Your task to perform on an android device: I want to select hindi to learn on the duolingo app.
Image 0: 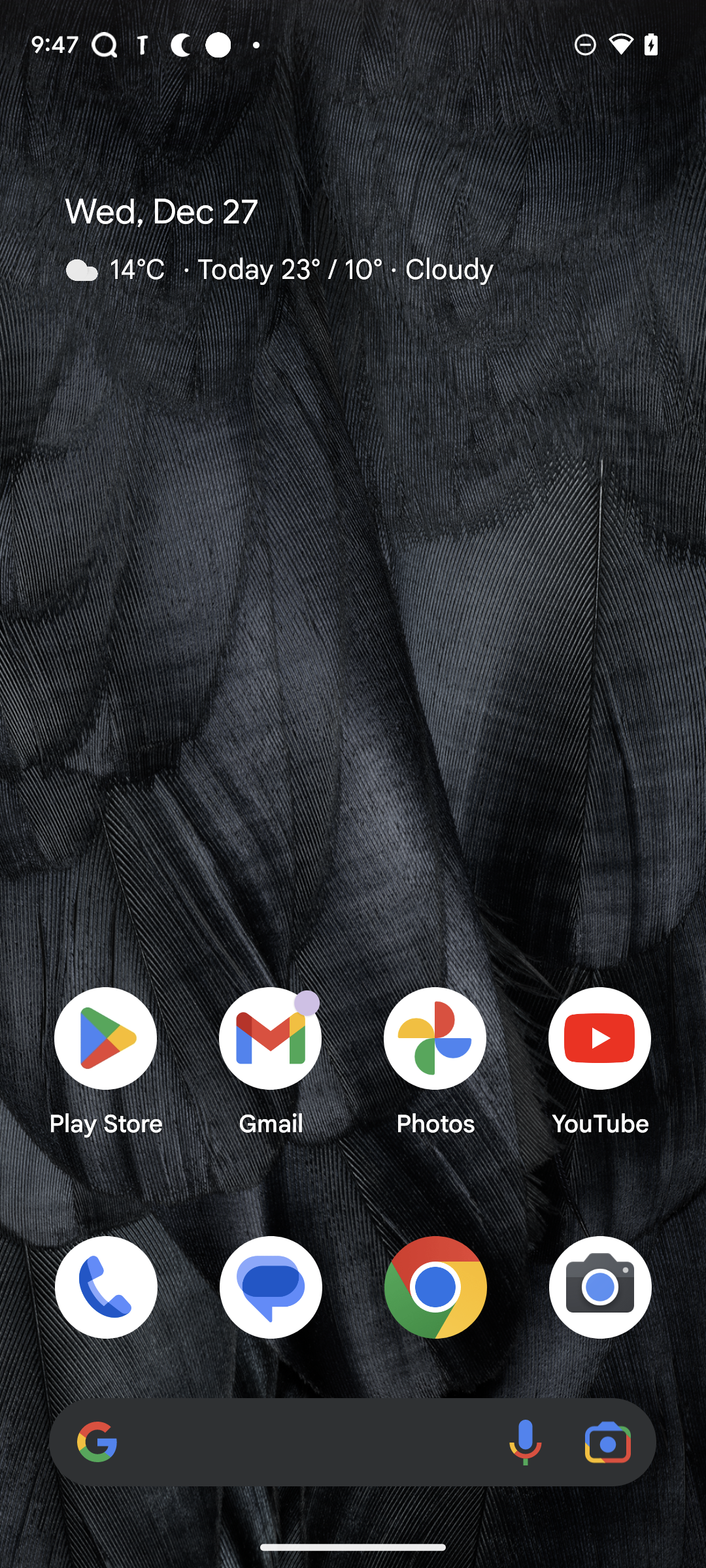
Open the Duolingo app.
Step 0: open app "Duolingo"
Image 1: 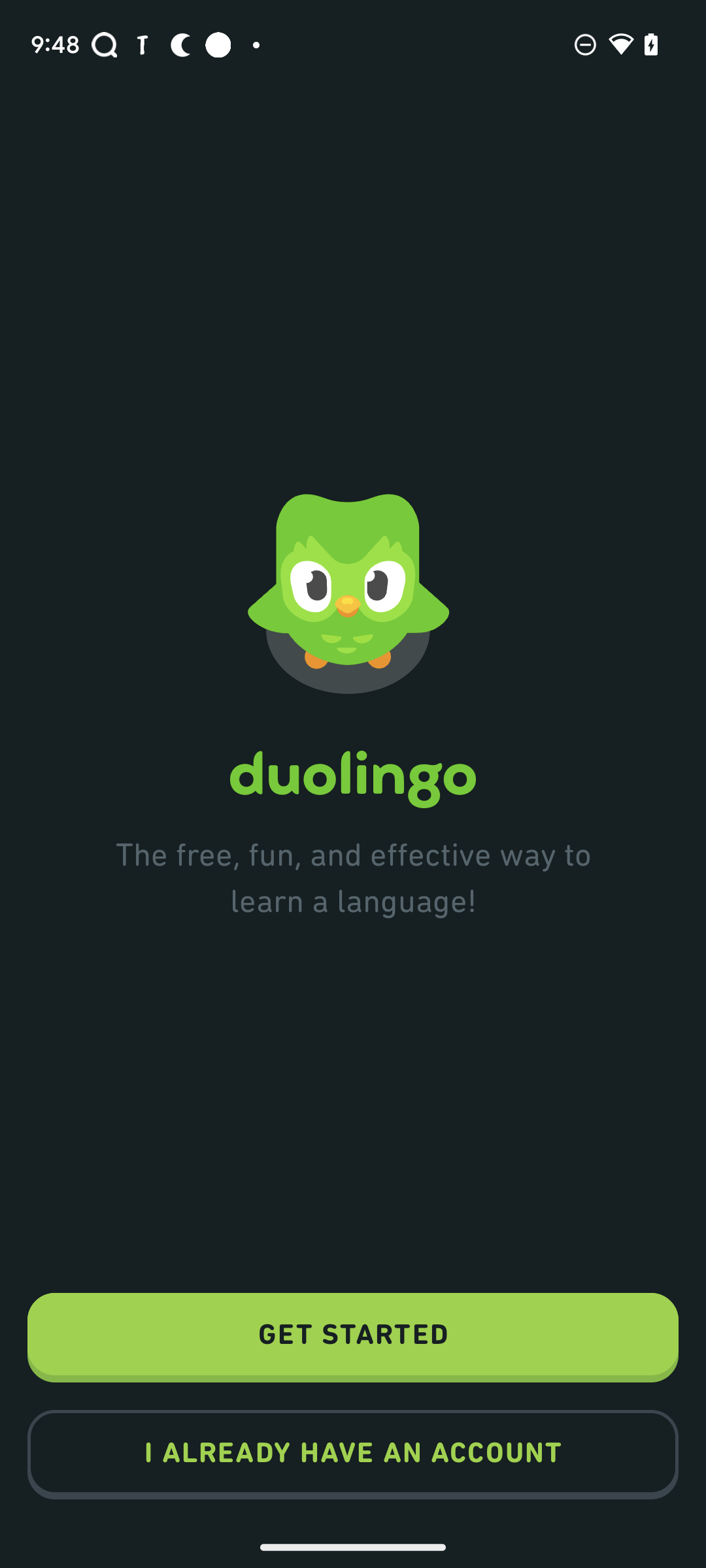
Click on Get started button.
Step 1: click (353, 1337)
Image 2: 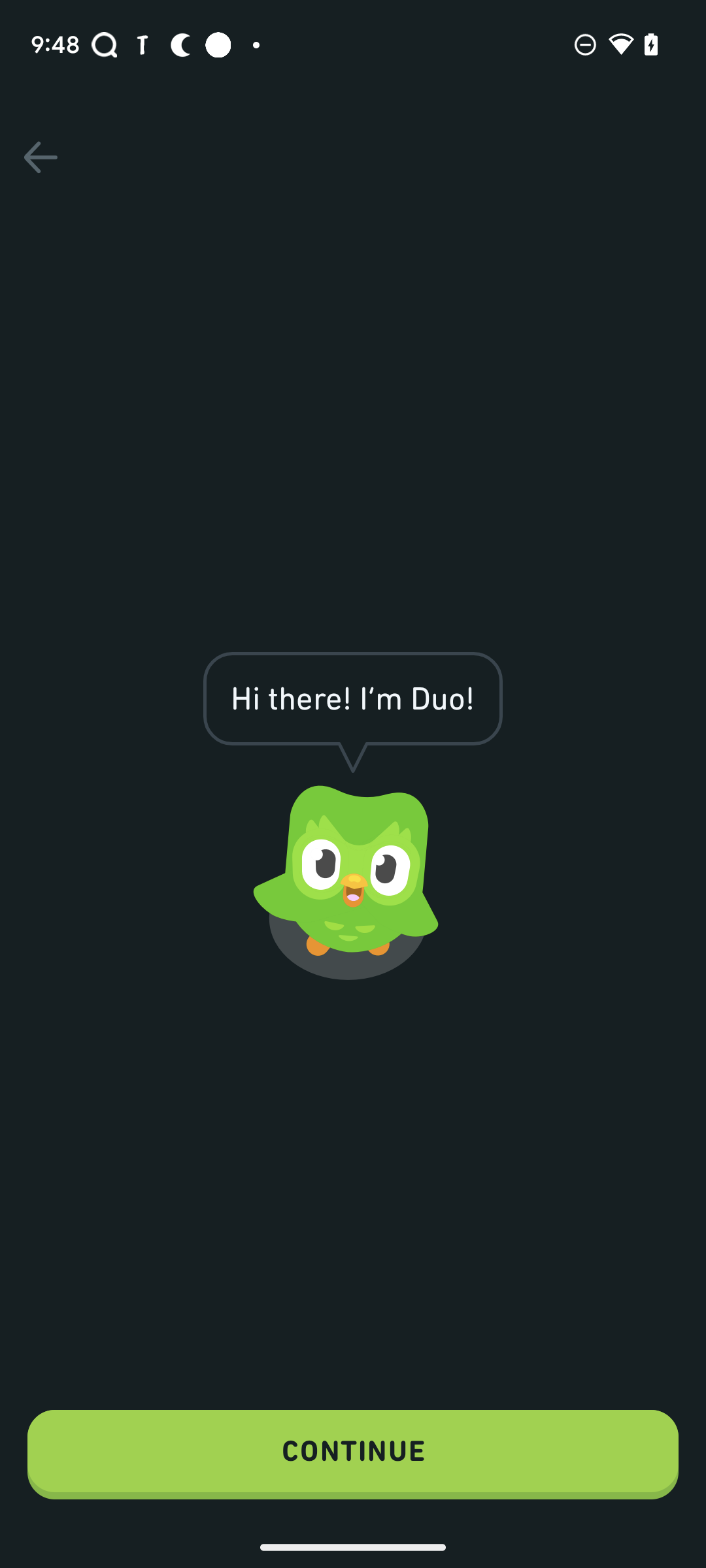
Click on continue button.
Step 2: click (353, 1454)
Image 3: 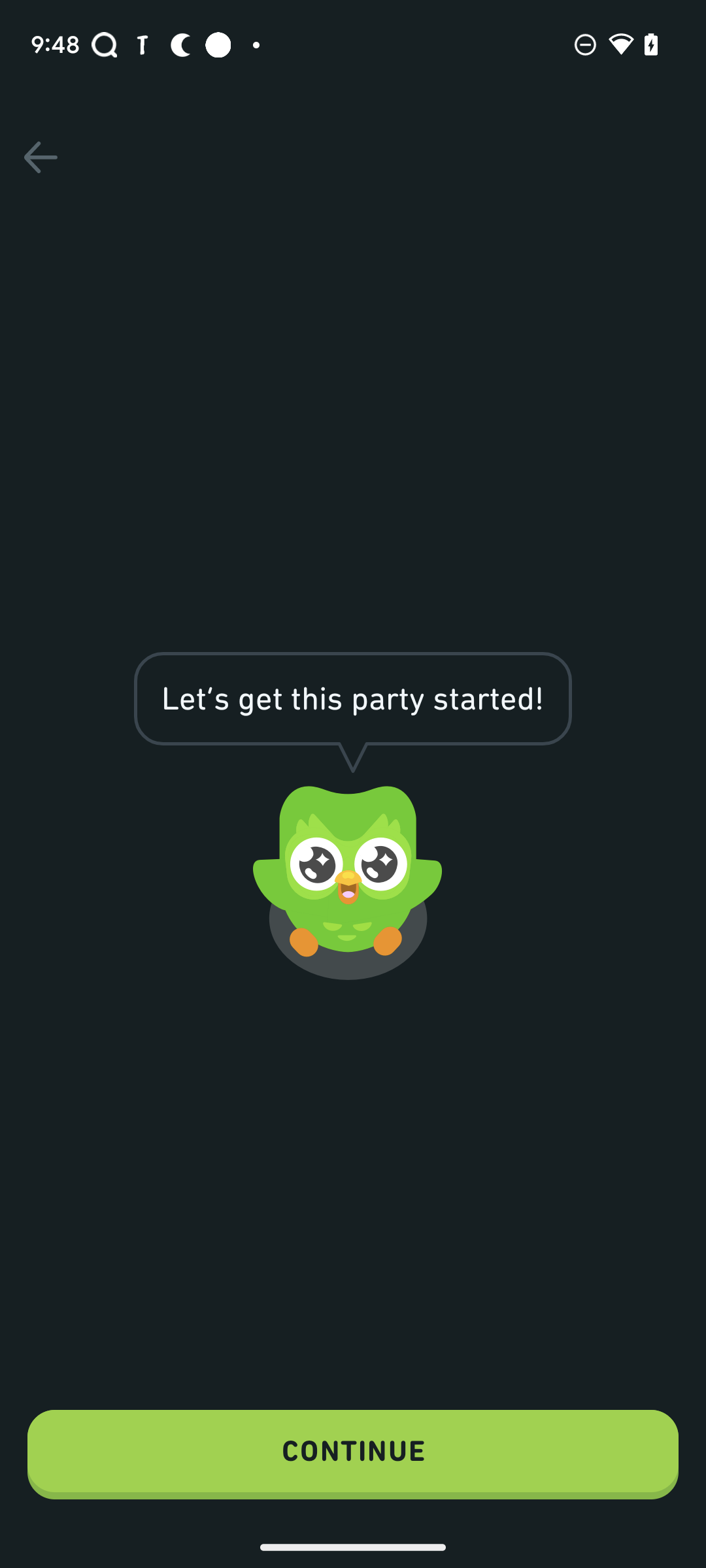
Click on continue button.
Step 3: click (353, 1454)
Image 4: 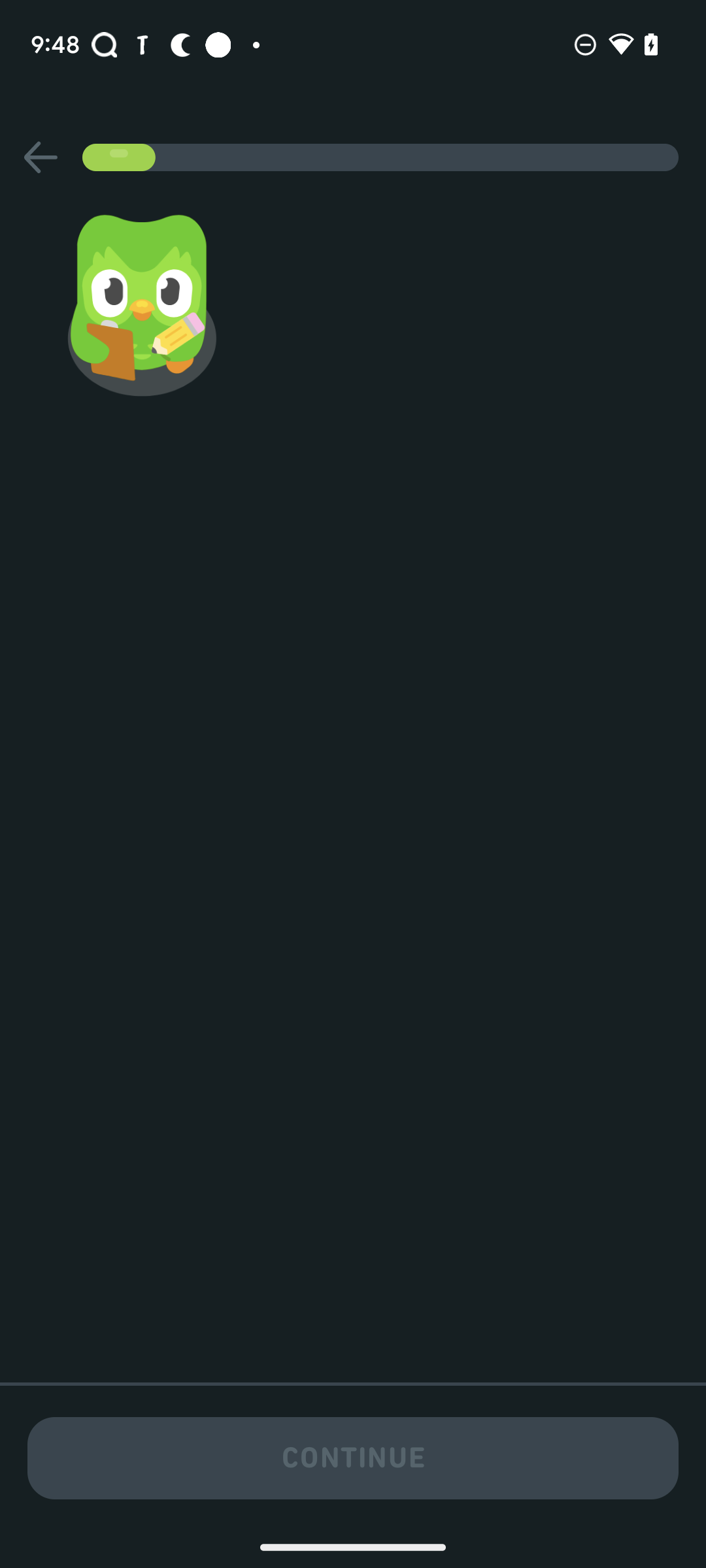
Click on continue button.
Step 4: wait
Image 5: 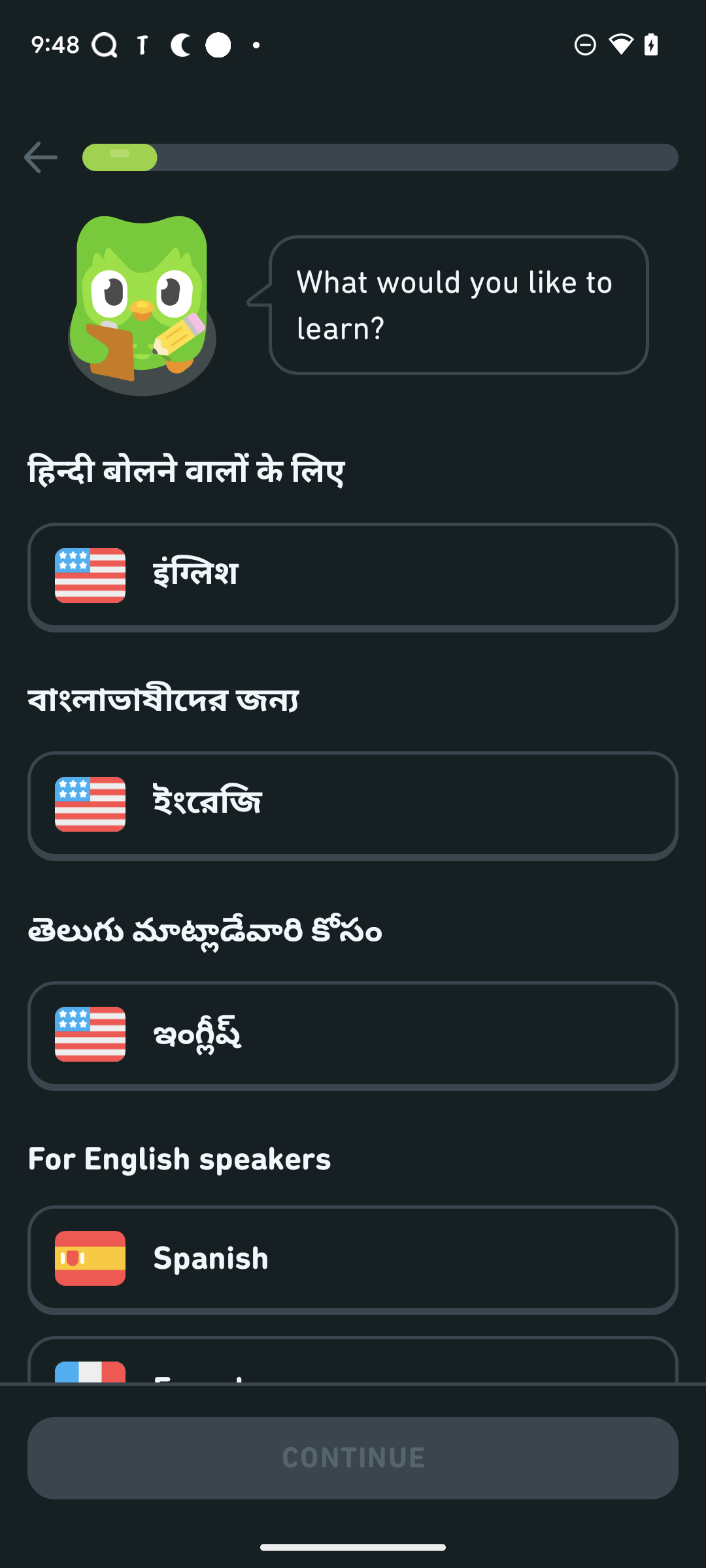
Swipe up to view other languages.
Step 5: scroll down
Image 6: 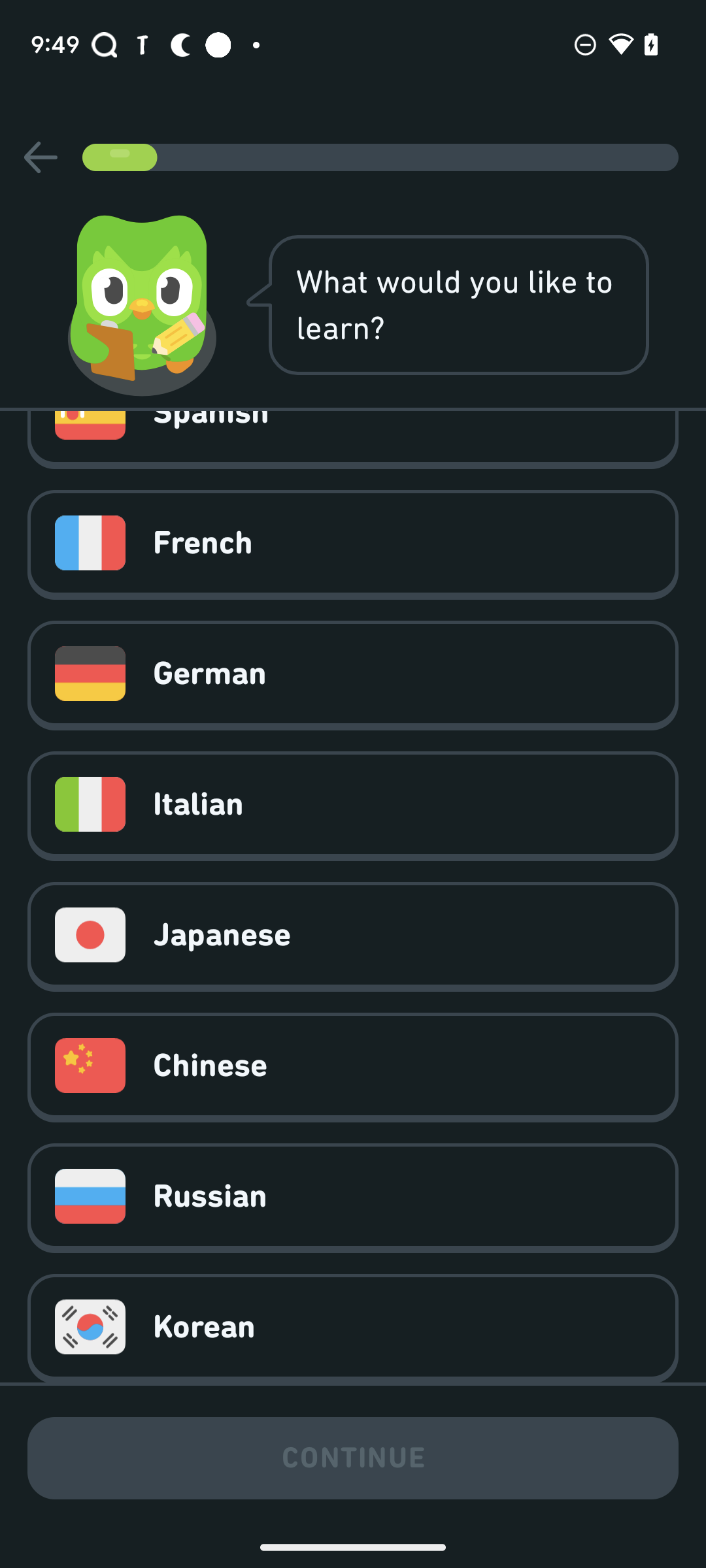
Swipe up to view other languages.
Step 6: scroll down
Image 7: 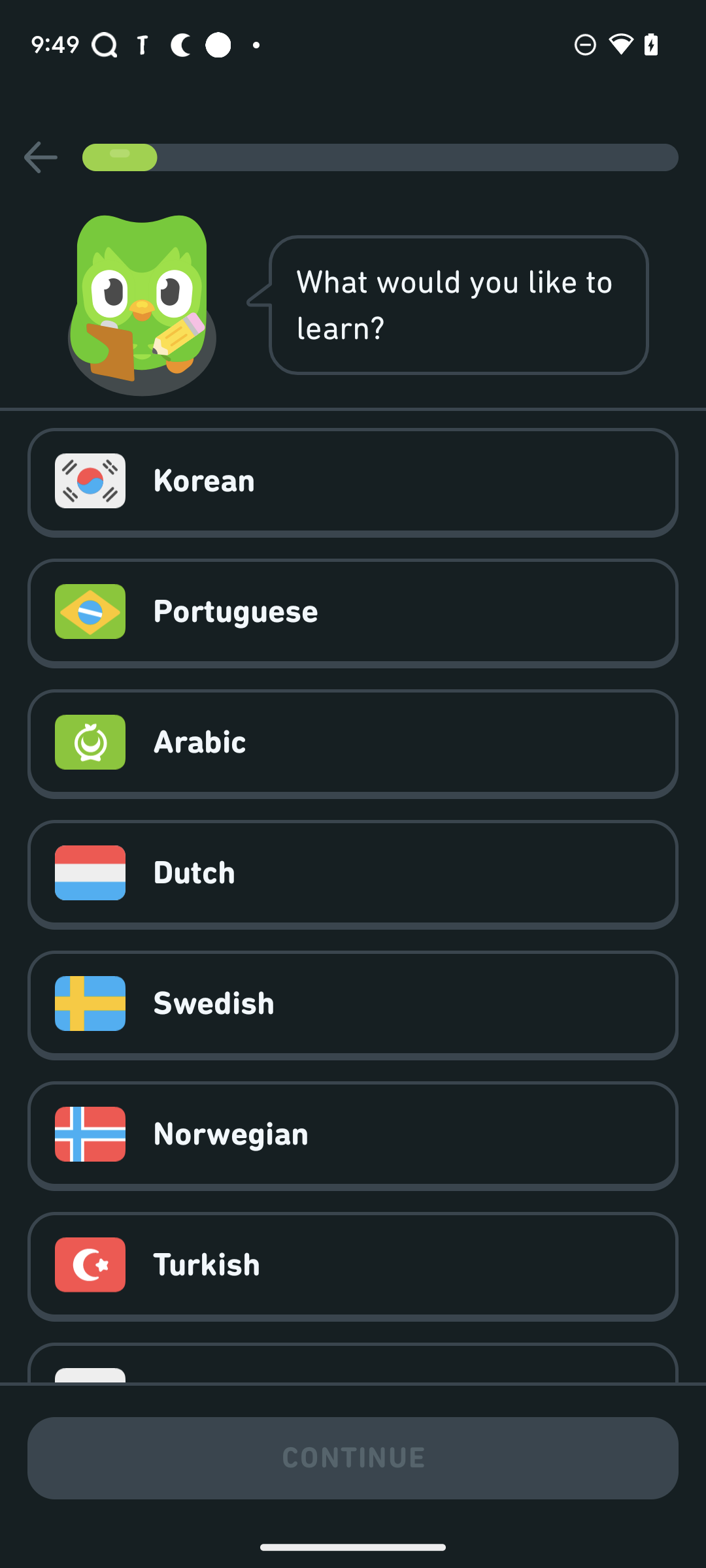
Swipe up to view other languages.
Step 7: scroll down
Image 8: 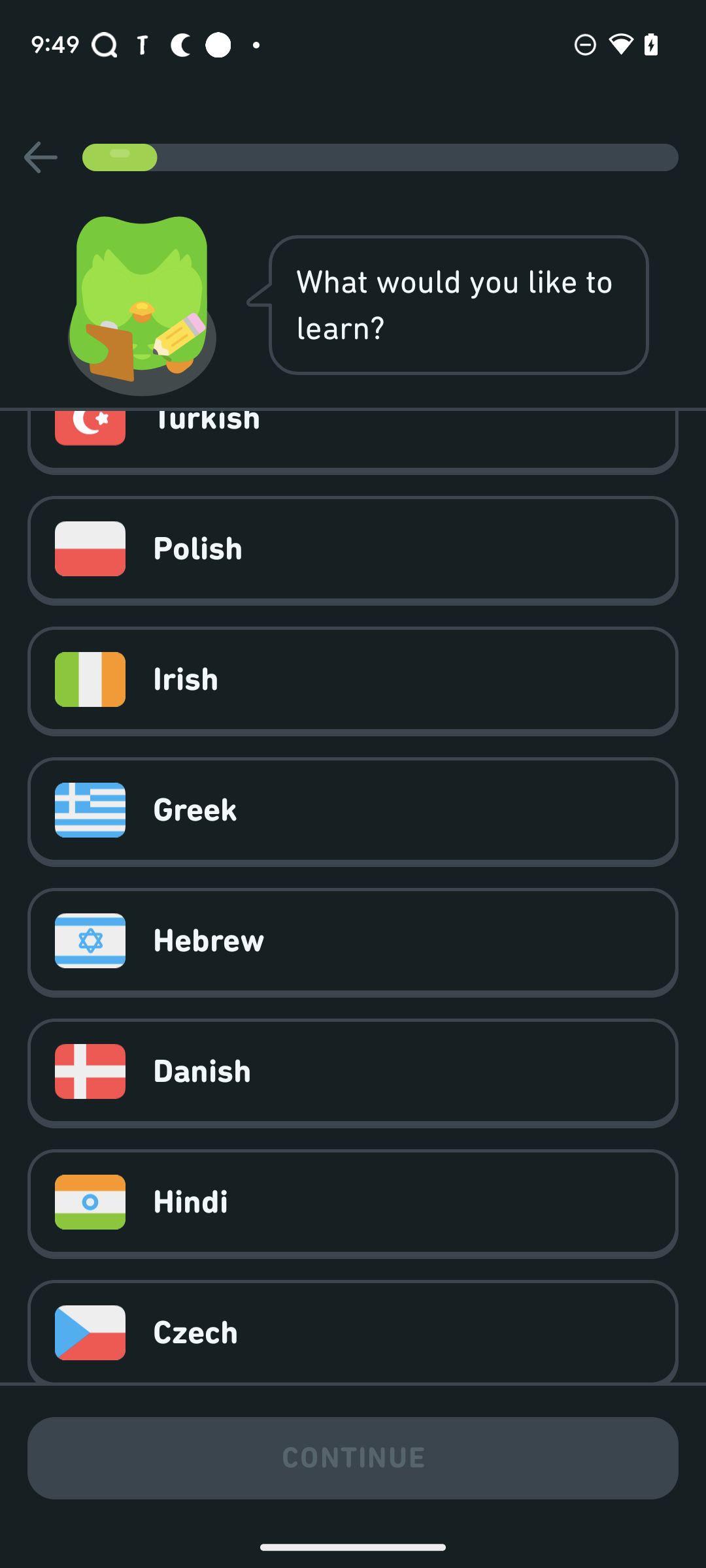
Click on Hindi.
Step 8: click (388, 1202)
Image 9: 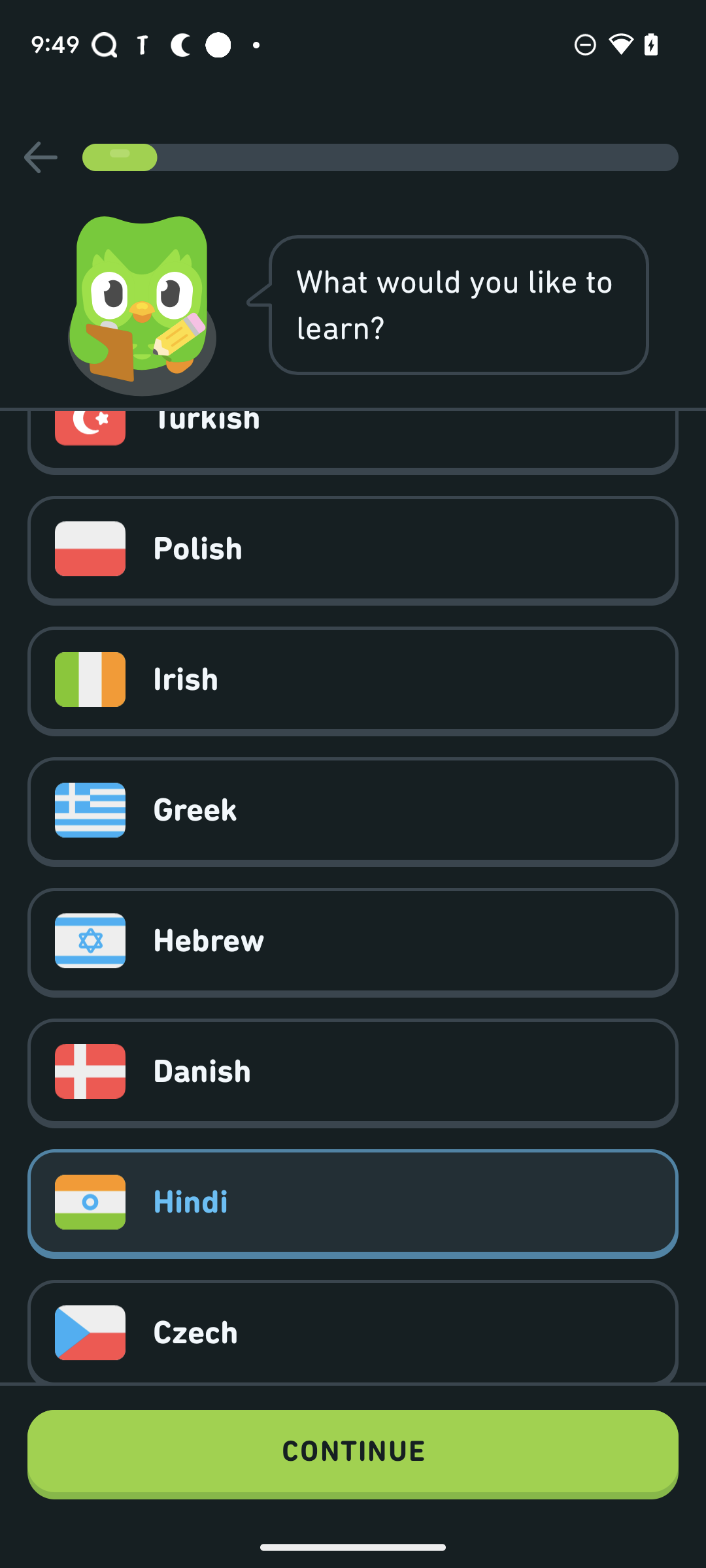
Click on Continue.
Step 9: click (353, 1454)